Your task to perform on an android device: Show me the items added to my cart on the Amazon app.
Image 0: 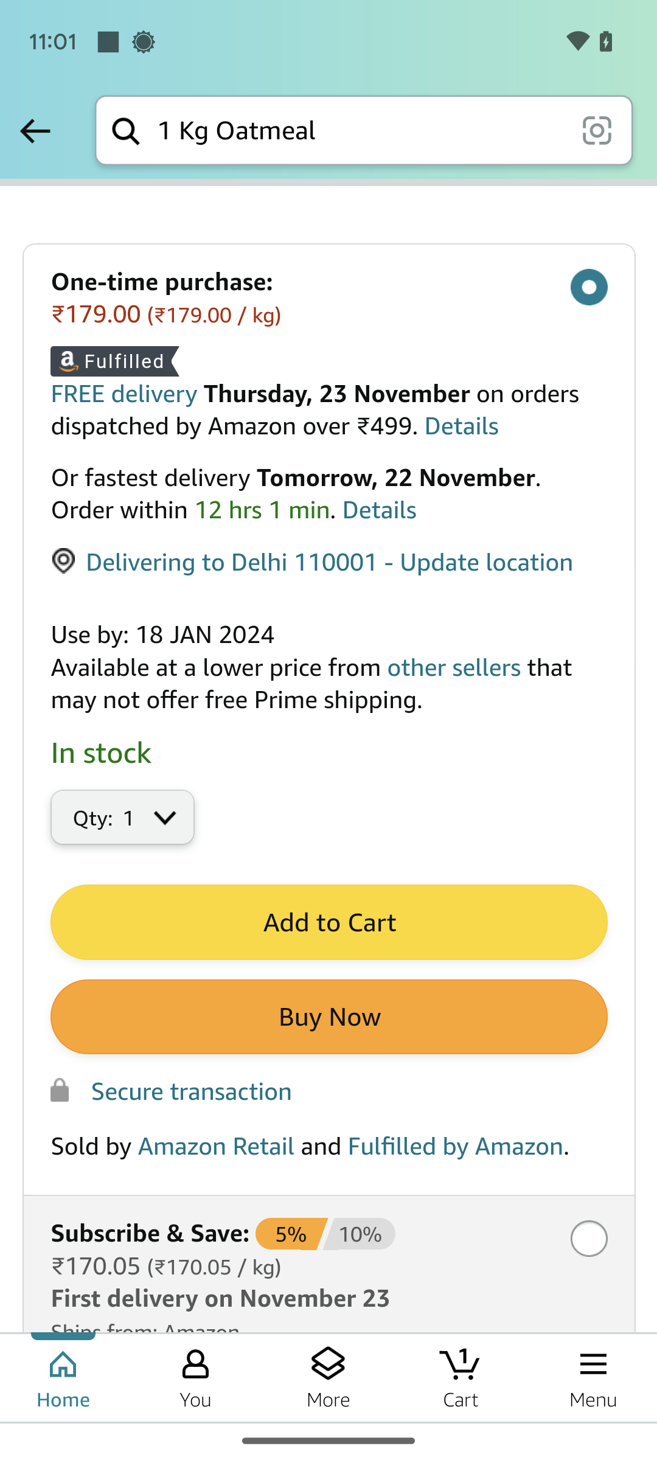
Click on the Cart icon at the bottom of the screen.
Step 0: click (461, 1377)